Your task to perform on an android device: Update the  Android Device policy  in the Apkpure  app. 
Image 0: 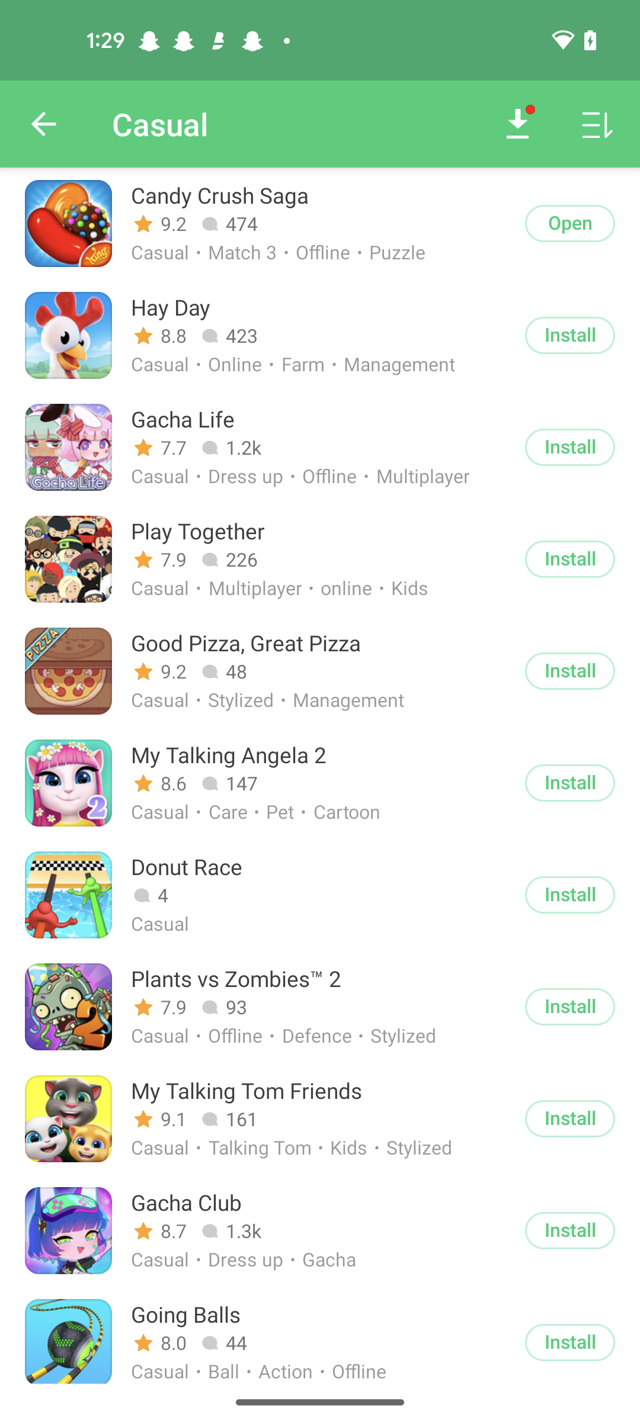
go back to previous page
Step 0: press back button
Image 1: 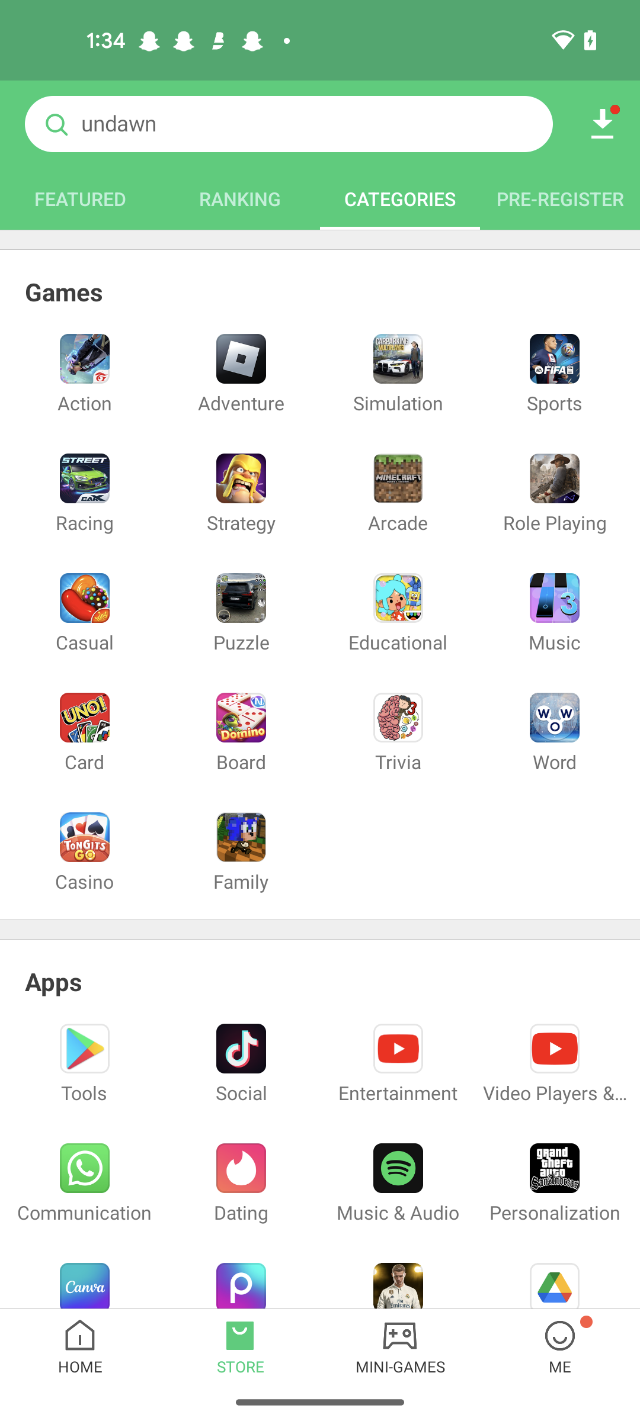
go back to previous page
Step 1: press back button
Image 2: 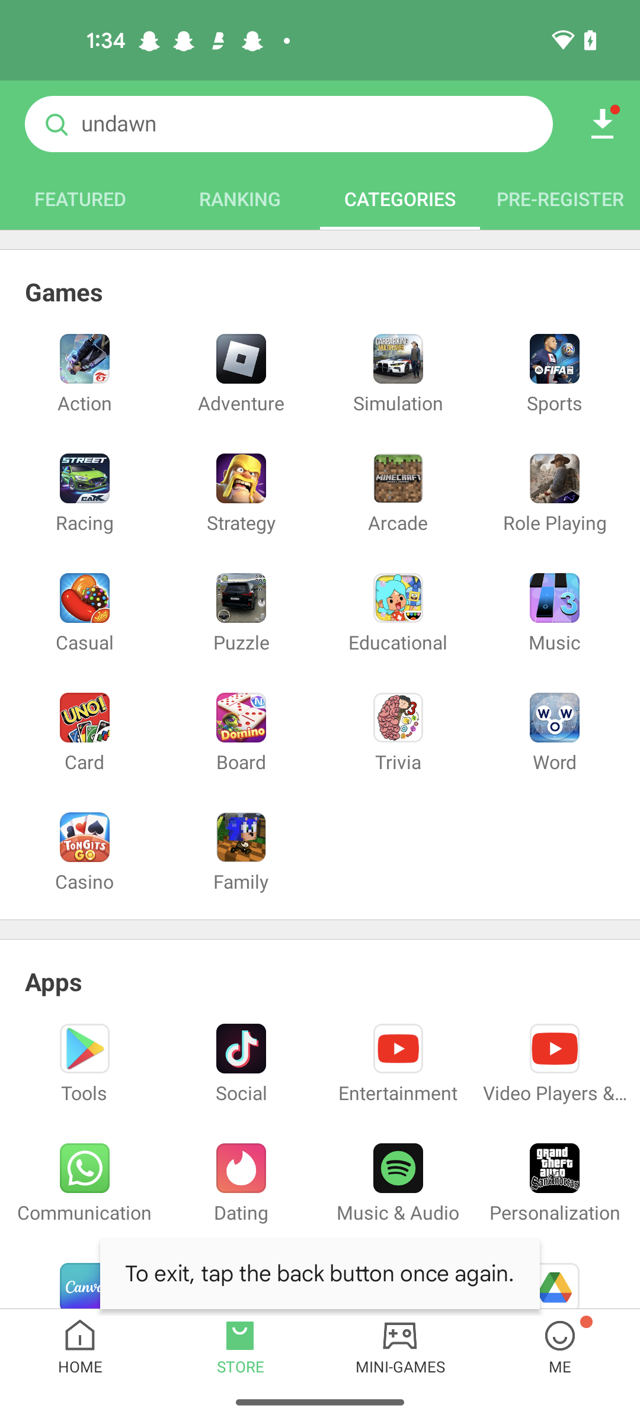
go back to previous page
Step 2: press back button
Image 3: 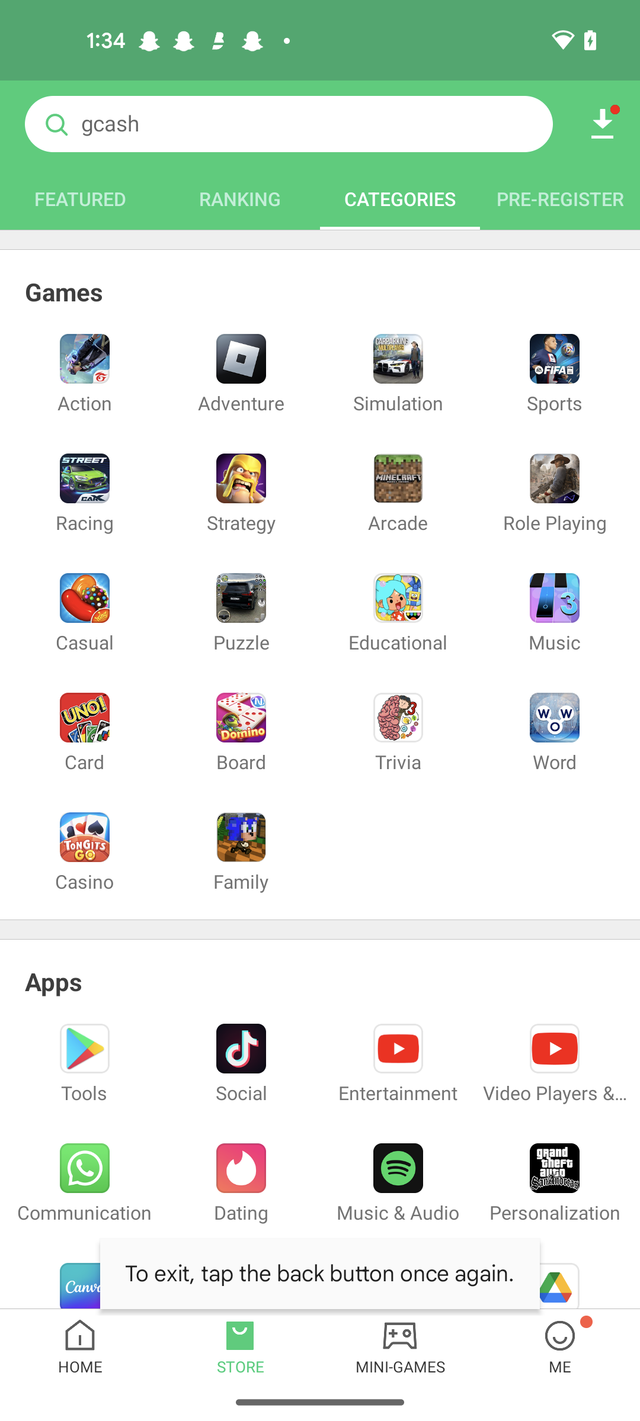
Click on the search bar
Step 3: click (316, 123)
Image 4: 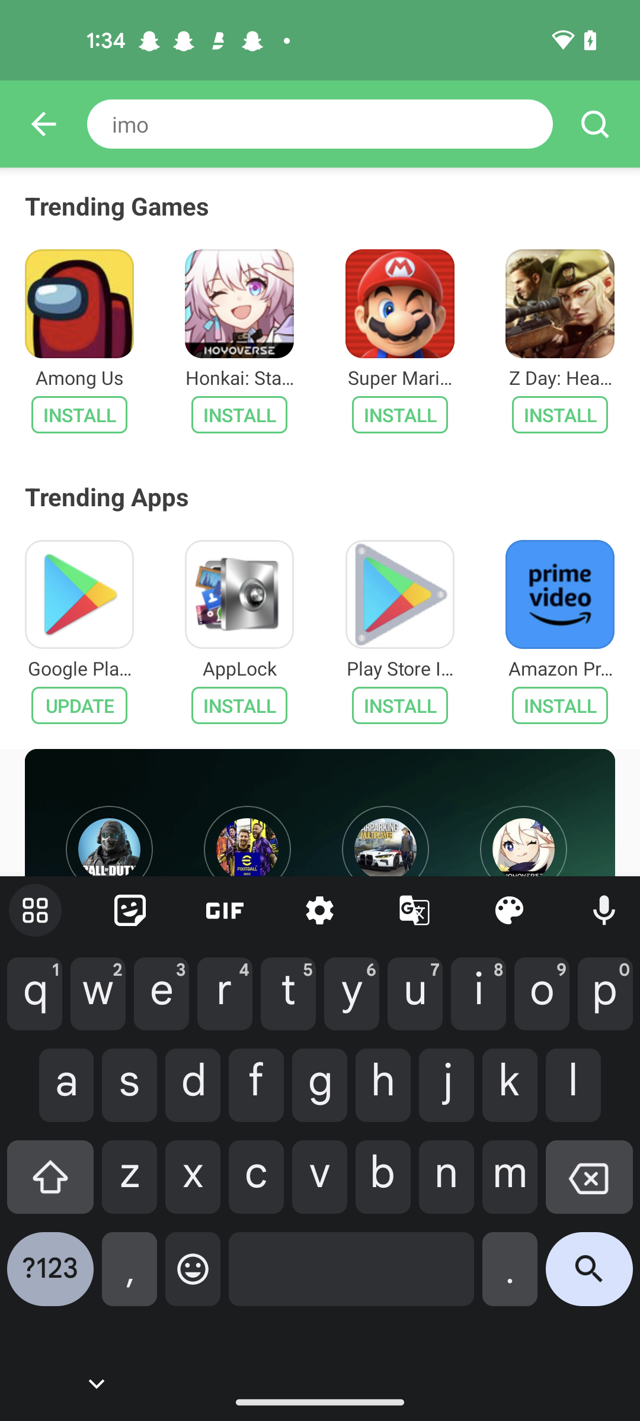
Enter as  Android Device policy
Step 4: type "Android Device policy"
Image 5: 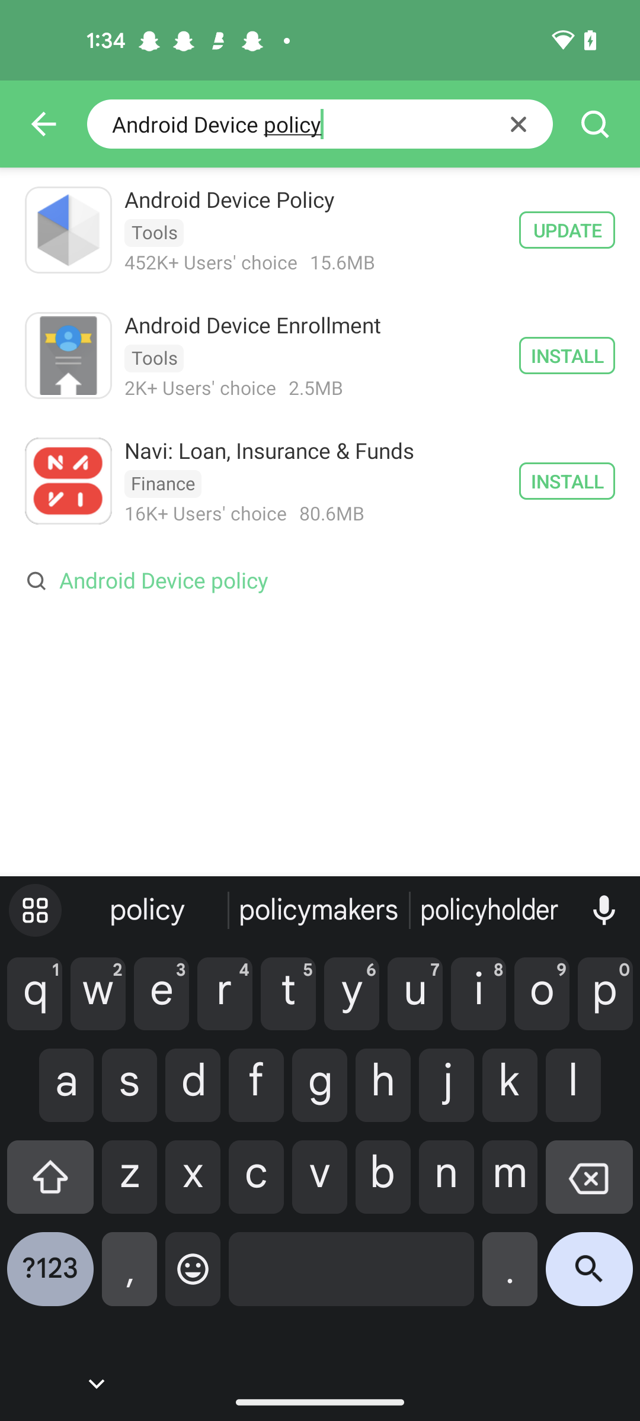
Click on the  Android Device policy update button 
Step 5: click (567, 230)
Image 6: 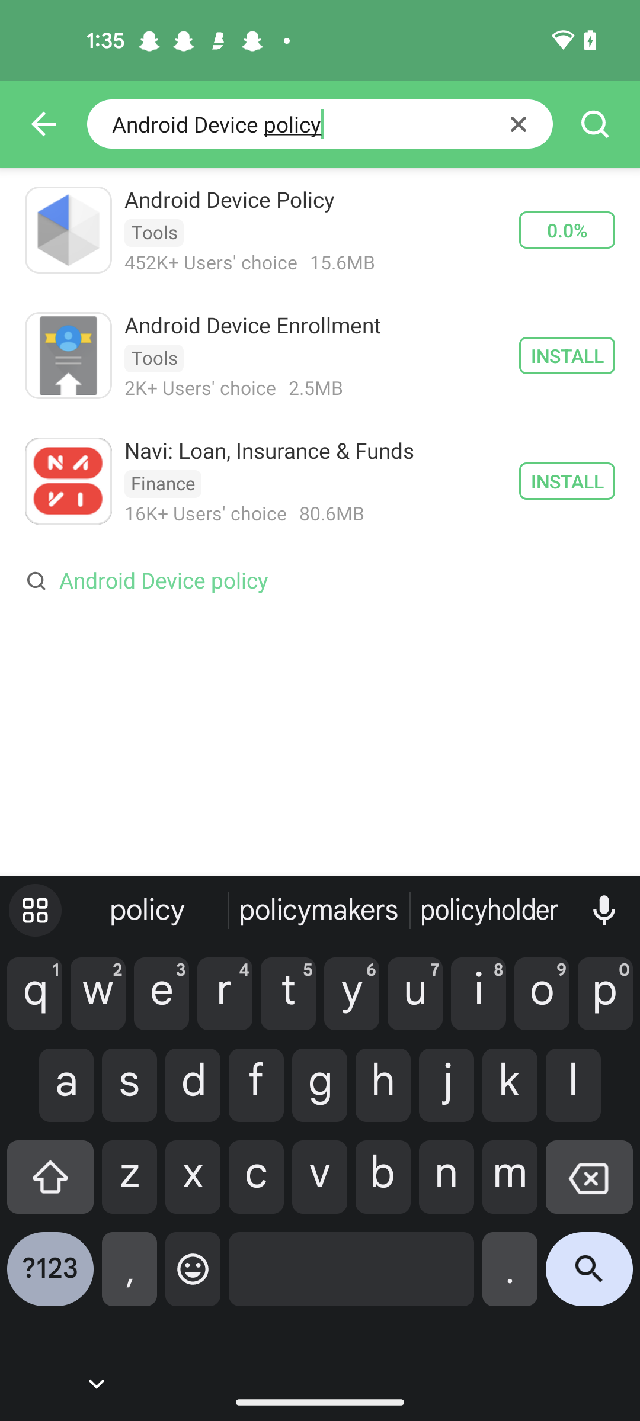
Click on the  Android Device policy update button 
Step 6: wait
Image 7: 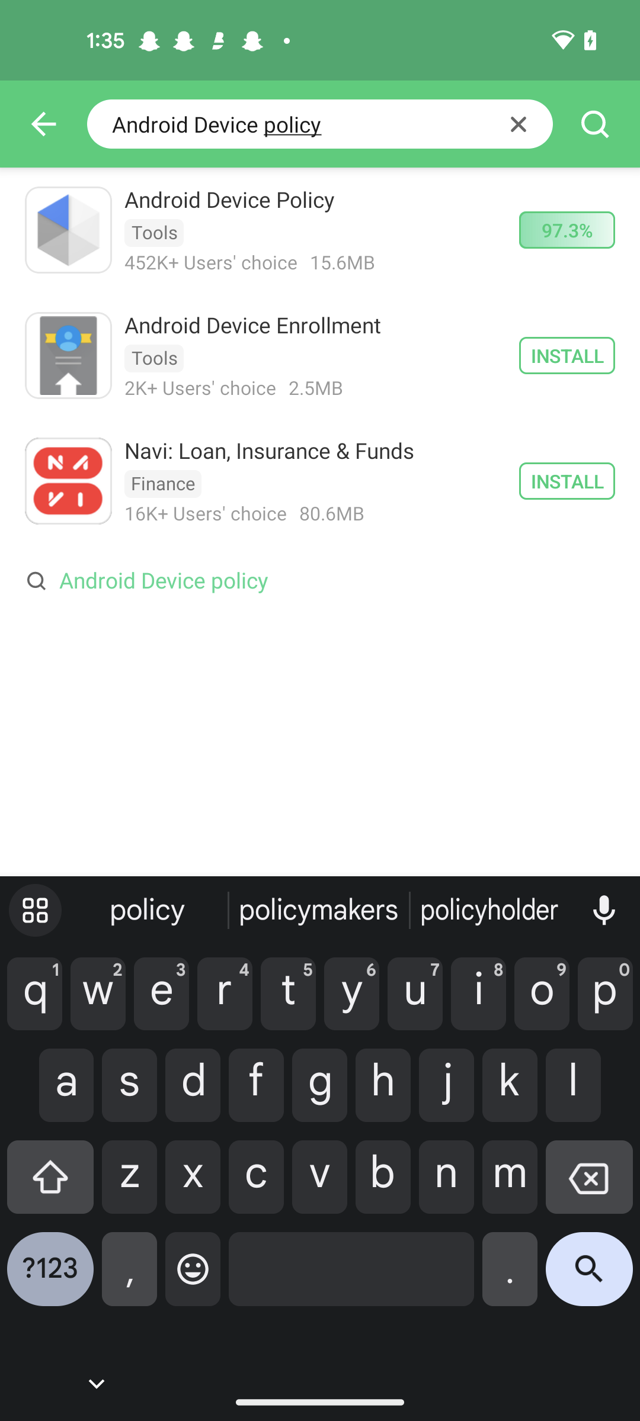
Click on the  Android Device policy update button 
Step 7: wait
Image 8: 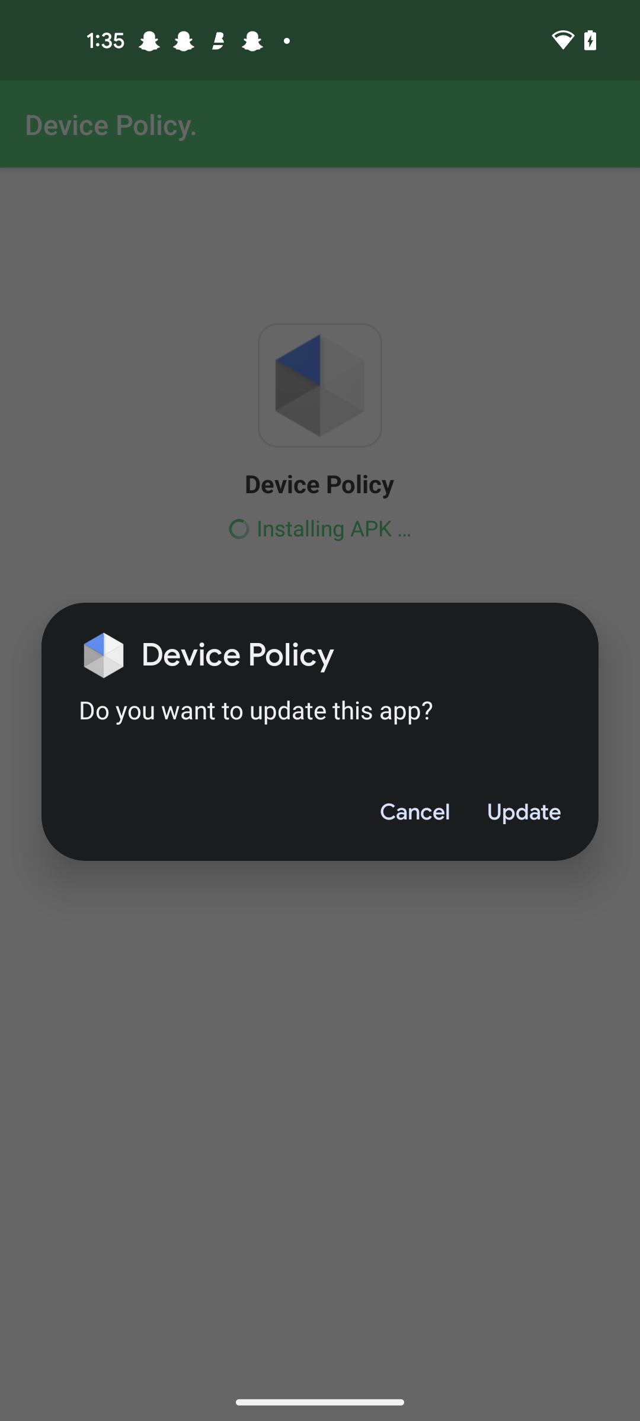
Click on the update button 
Step 8: click (524, 812)
Image 9: 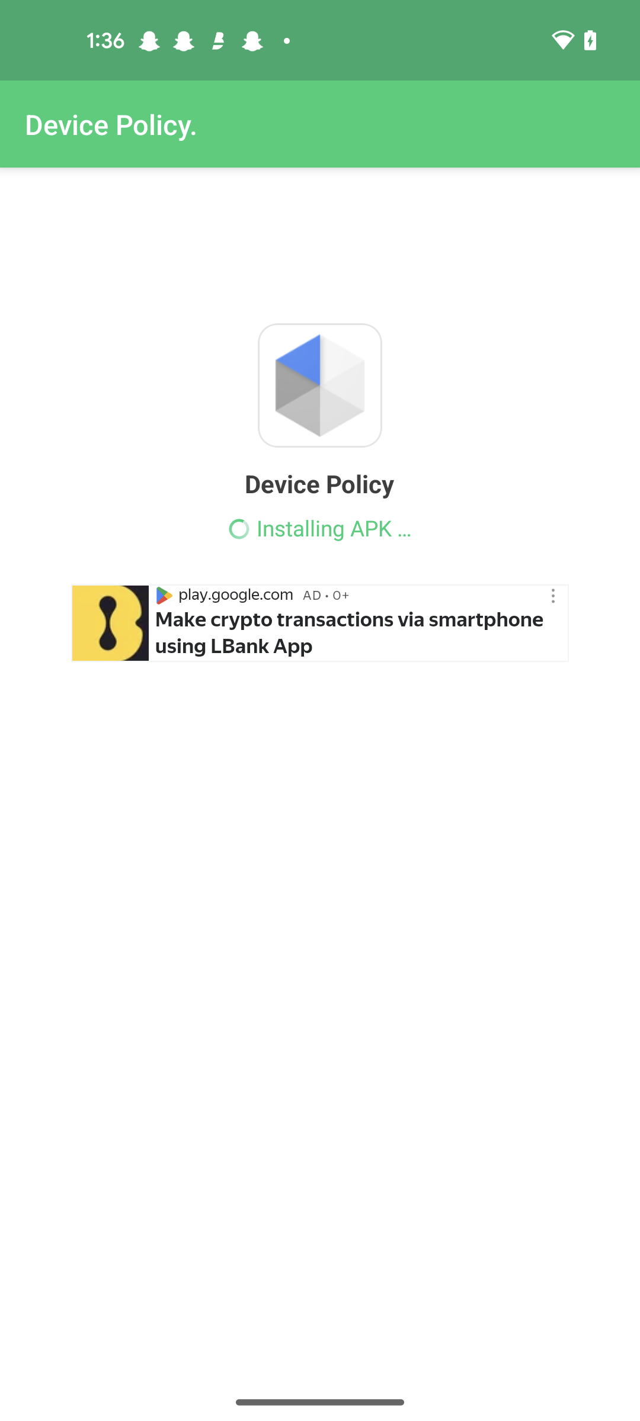
Click on the update button 
Step 9: wait